Your task to perform on an android device: I want to add images to the slides.
Image 0: 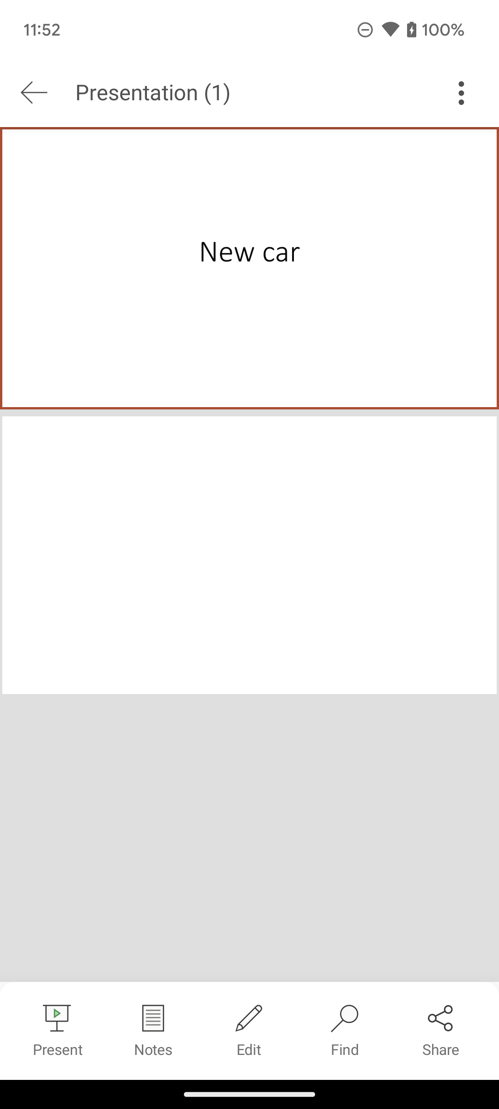
Click on the Edit option on the screen.
Step 0: click (249, 1030)
Image 1: 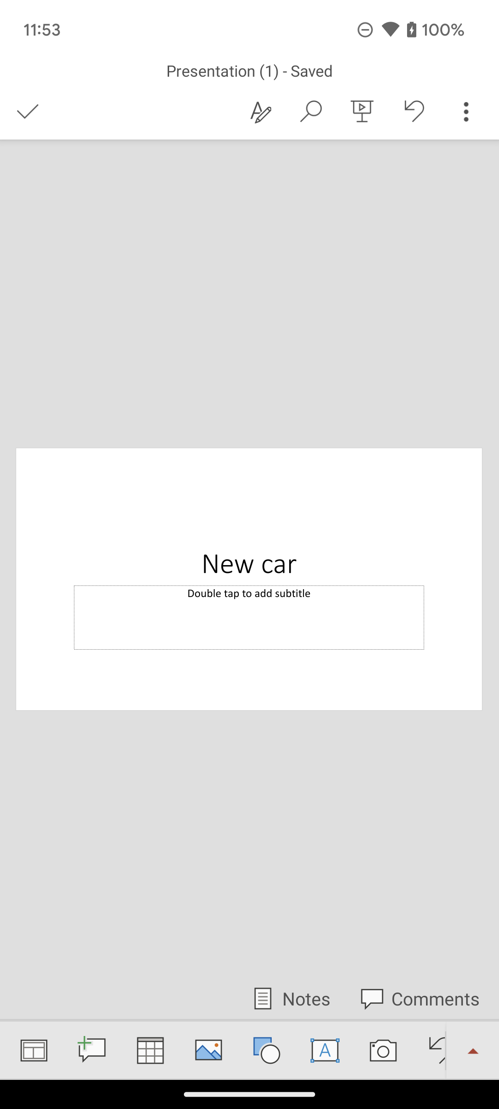
Click on the image icon on the bottom of the screen.
Step 1: click (208, 1050)
Image 2: 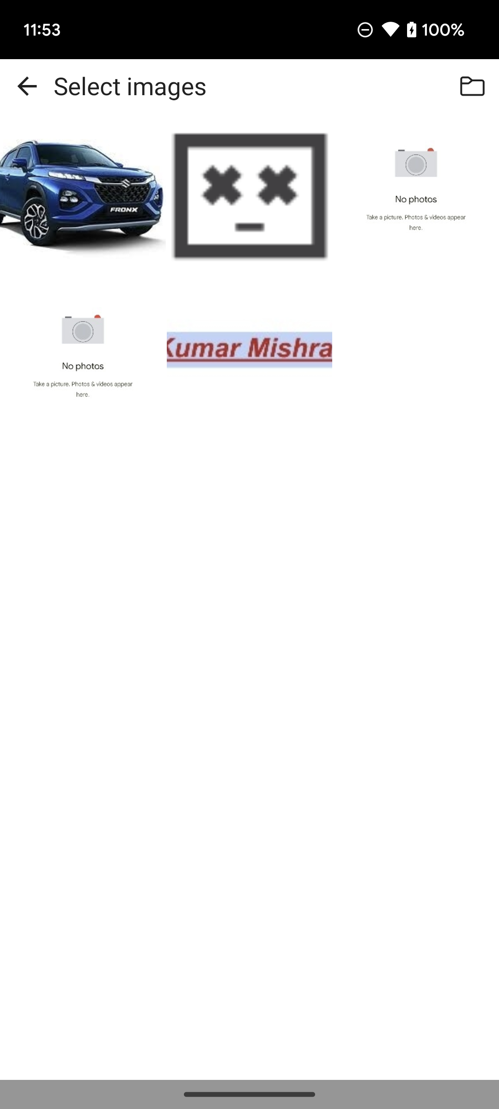
Click on the car image on the screen.
Step 2: click (83, 195)
Image 3: 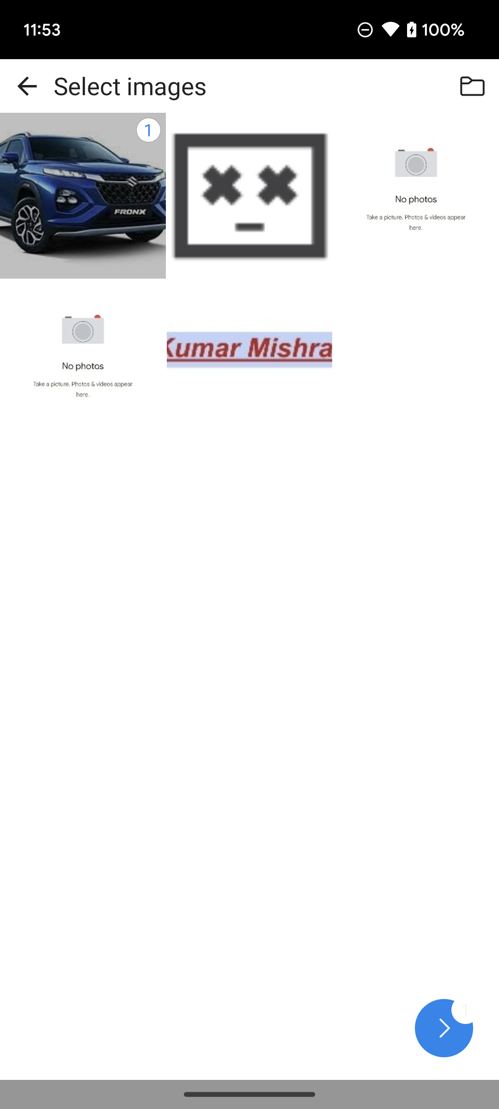
Click on the arrow icon on the bottom right corner of the screen.
Step 3: click (447, 1028)
Image 4: 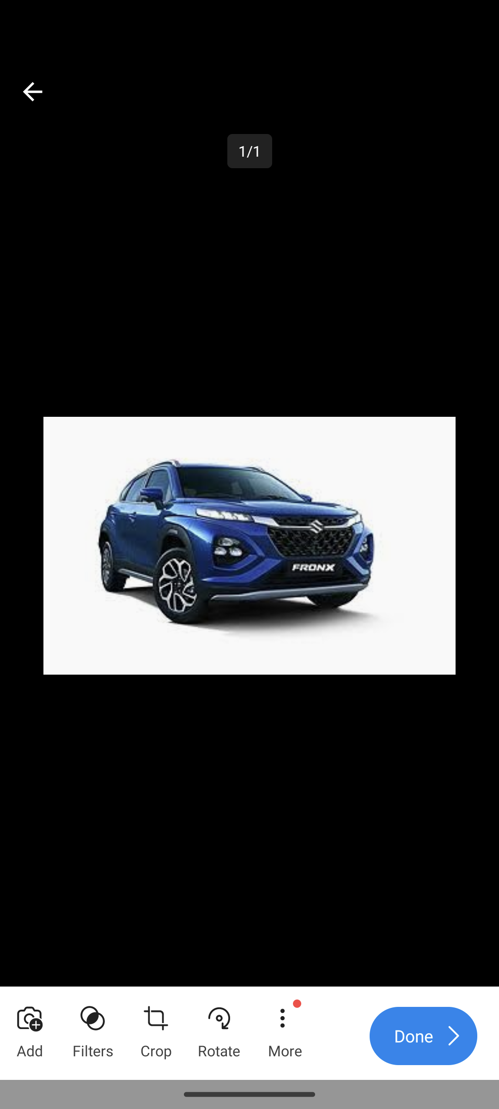
Click on the Done option on the screen.
Step 4: click (414, 1036)
Image 5: 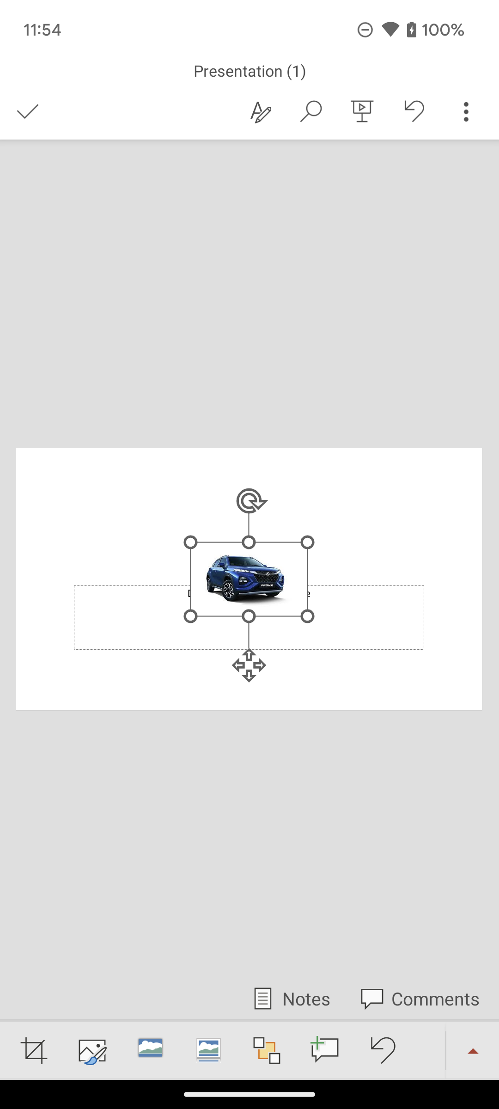
Click on the tick icon on the screen.
Step 5: click (27, 111)